Your task to perform on an android device: It's my nephew's 2nd birthday , Search for a 3 Piece set for toddlers between 800 - 2000 as a gift in the Amazon app
Image 0: 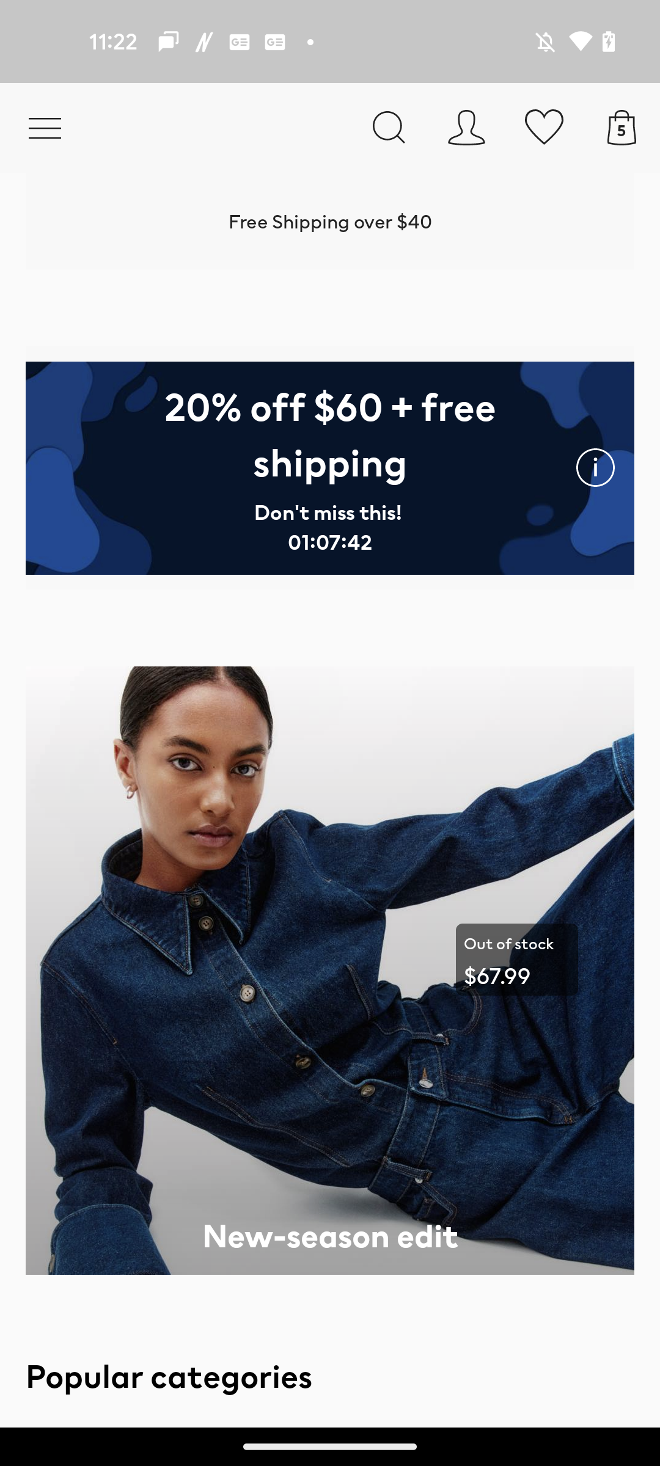
Open the Amazon app
Step 0: open app "Amazon"
Image 1: 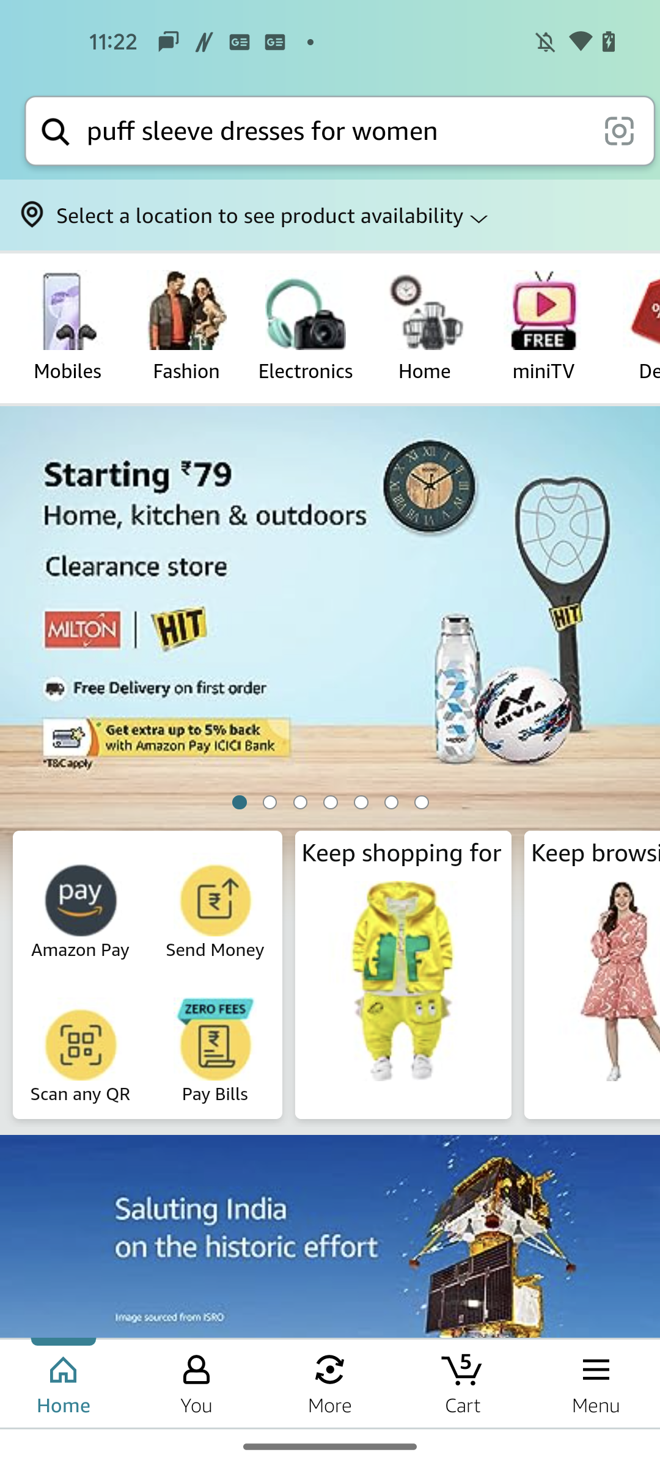
Go to the search bar at the top of the screen
Step 1: click (335, 131)
Image 2: 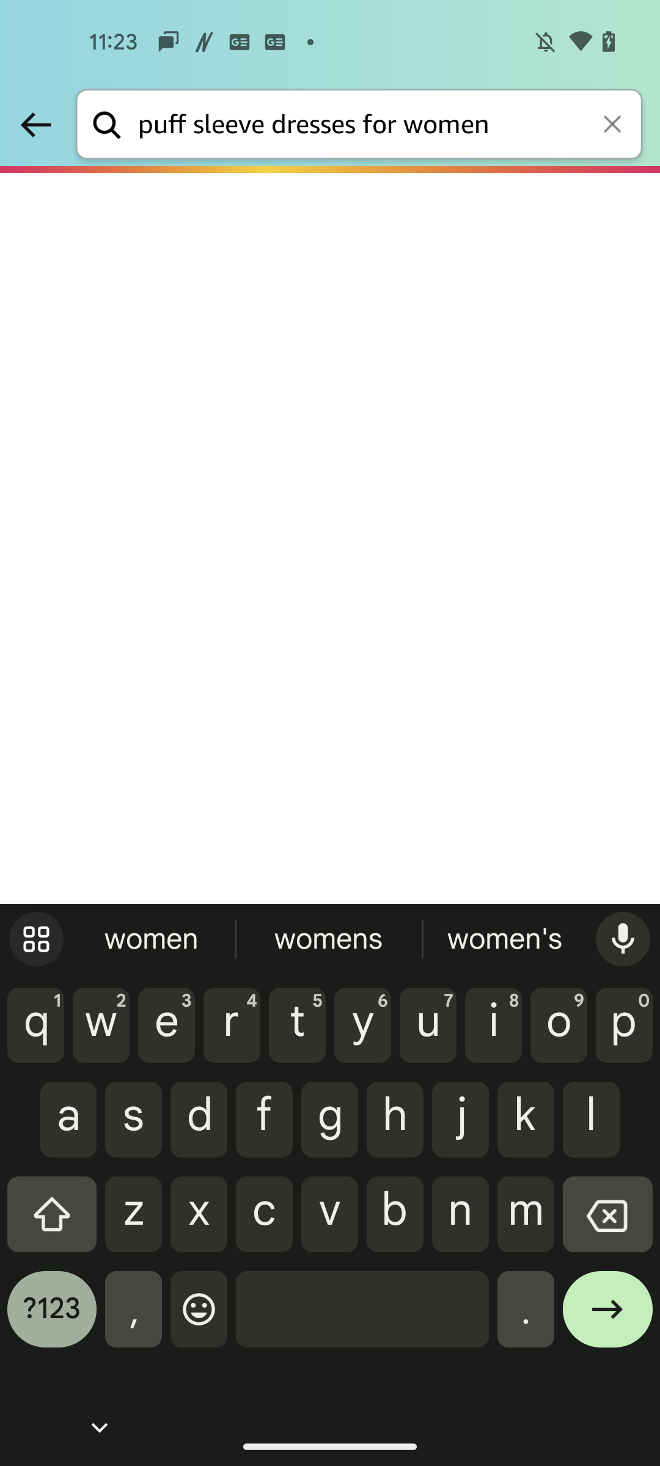
Delete the text in the search bar
Step 2: click (614, 125)
Image 3: 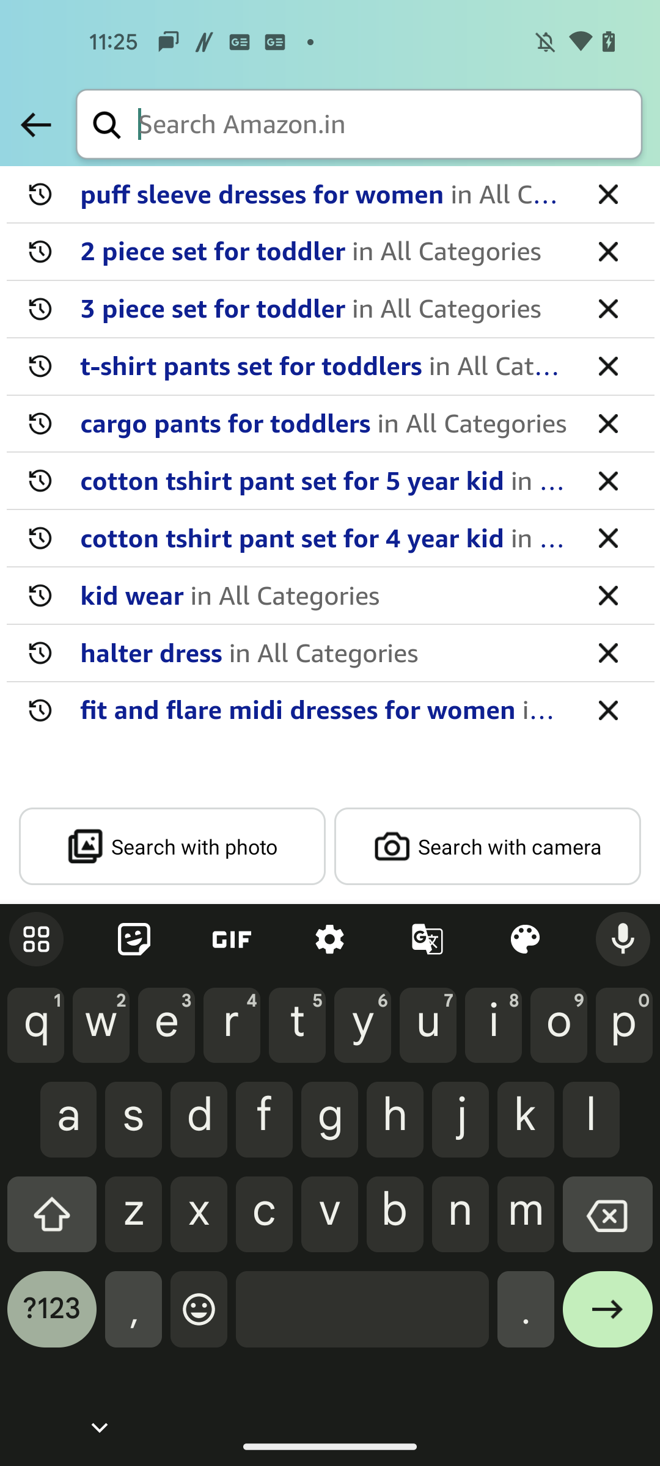
Search for 3 Piece set for toddlers
Step 3: type "3 Piece set for toddlers"
Image 4: 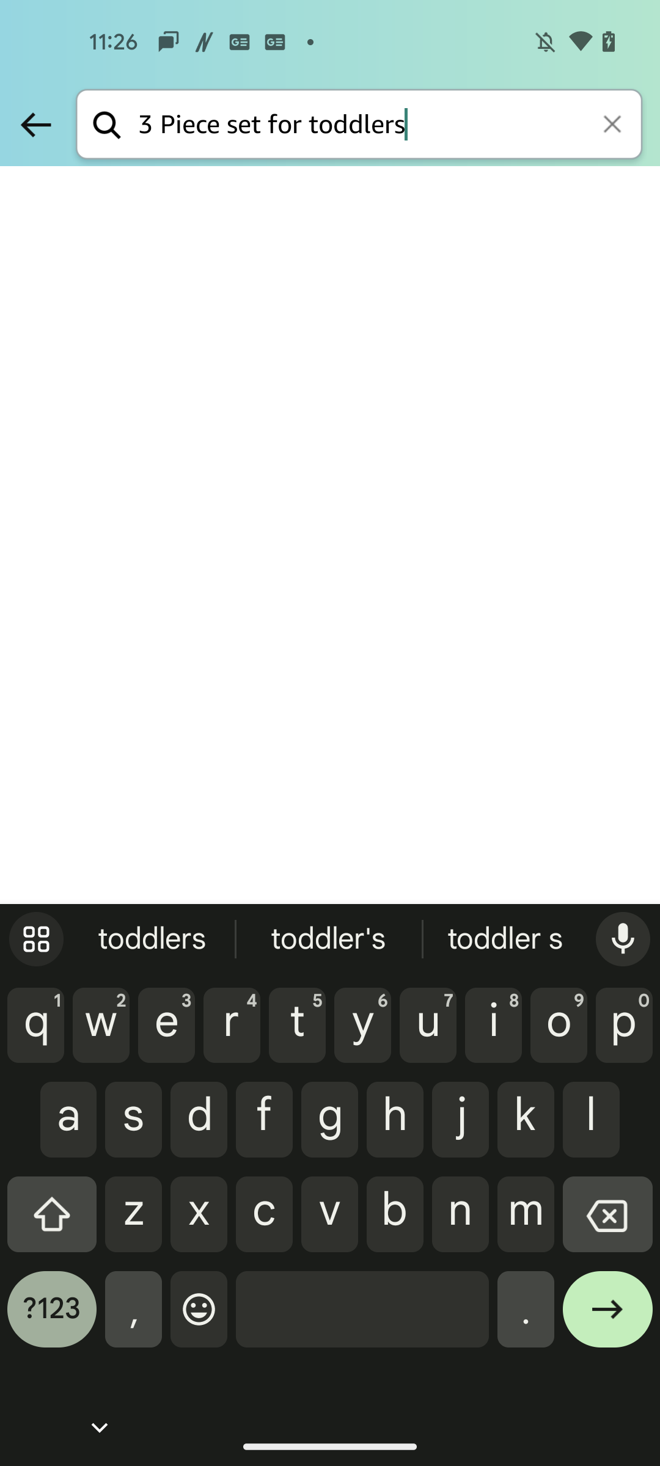
Click on the Arrow Forward button at the bottom right corner of the keyboard
Step 4: click (607, 1318)